Your task to perform on an android device: I want to view shoes under ratings category.
Image 0: 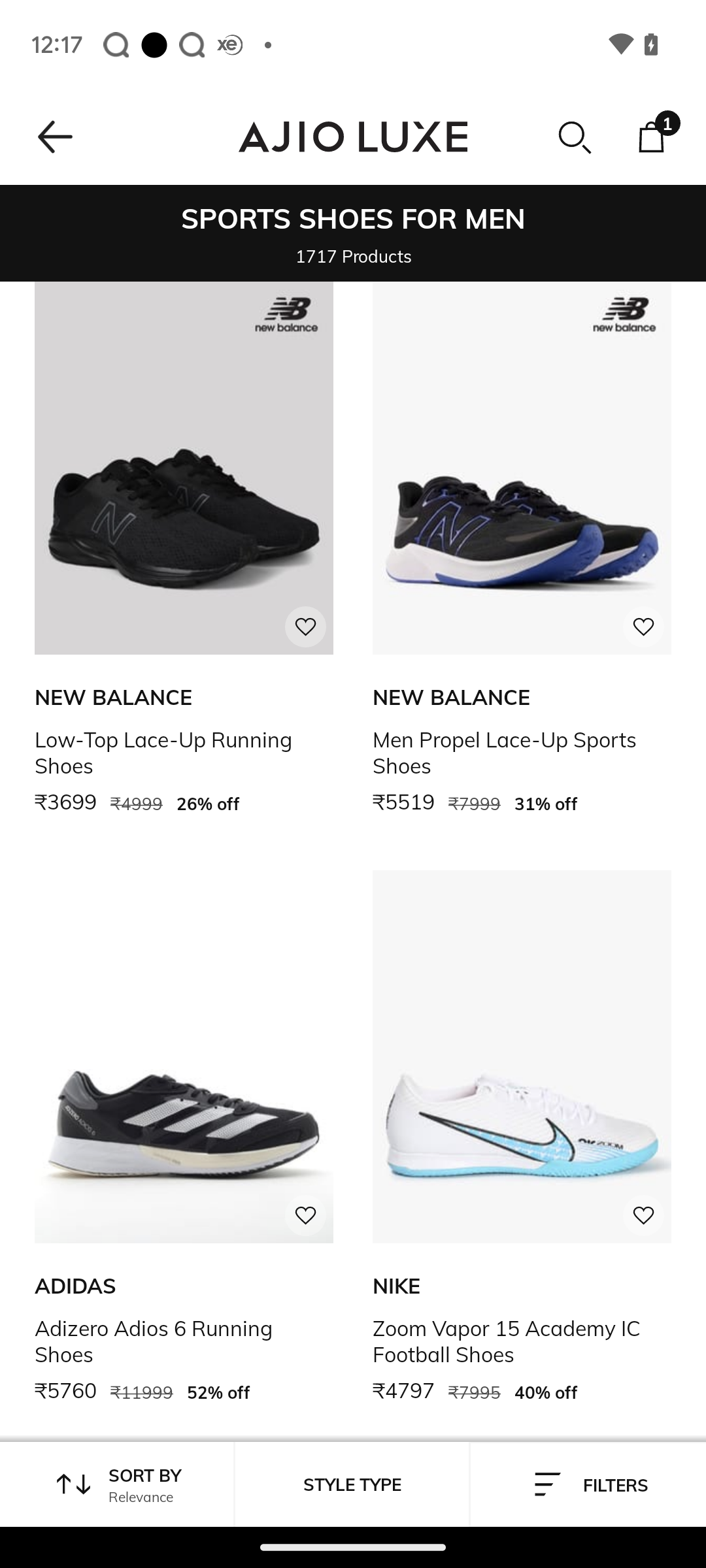
Click on the sort by icon at the top left of the screen
Step 0: click (144, 1475)
Image 1: 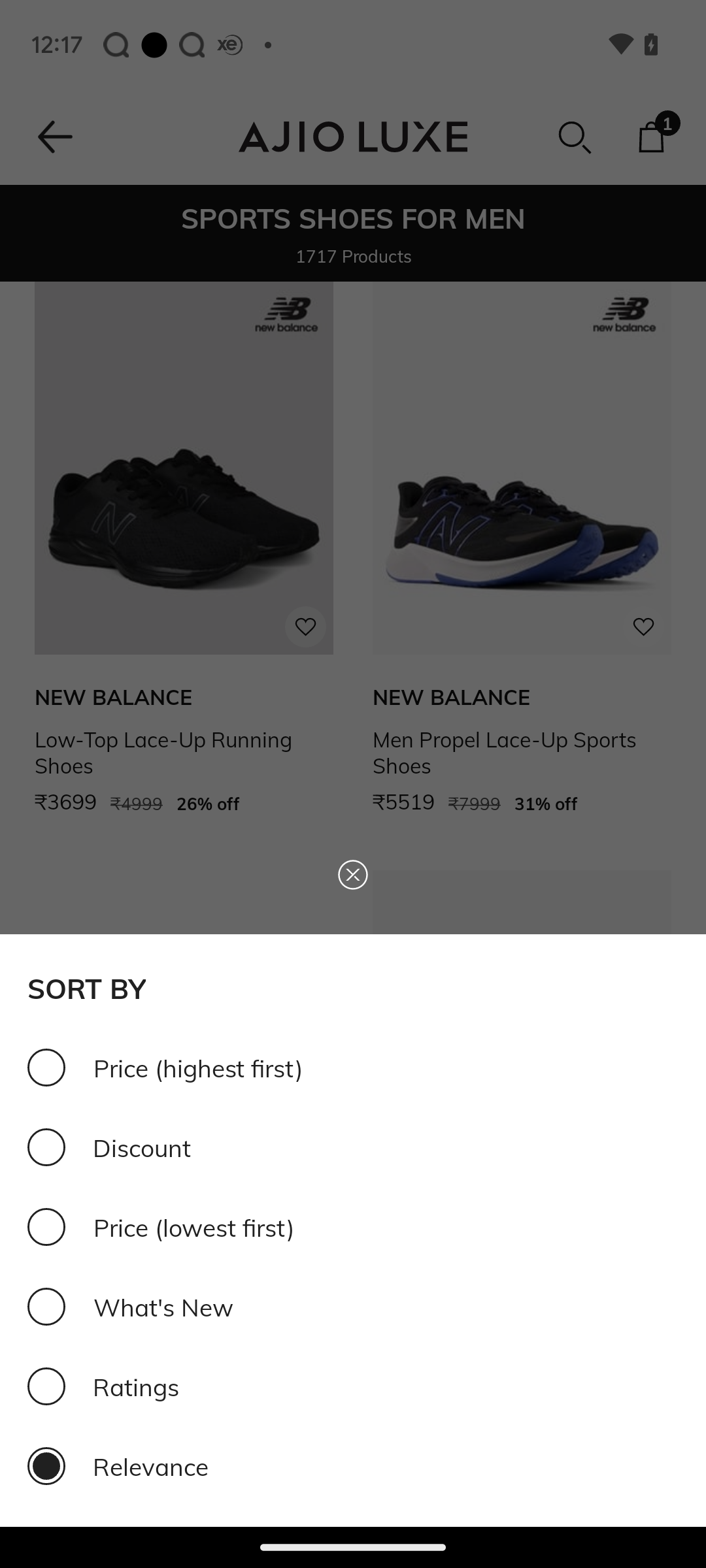
Click on the ratings option
Step 1: click (37, 1397)
Image 2: 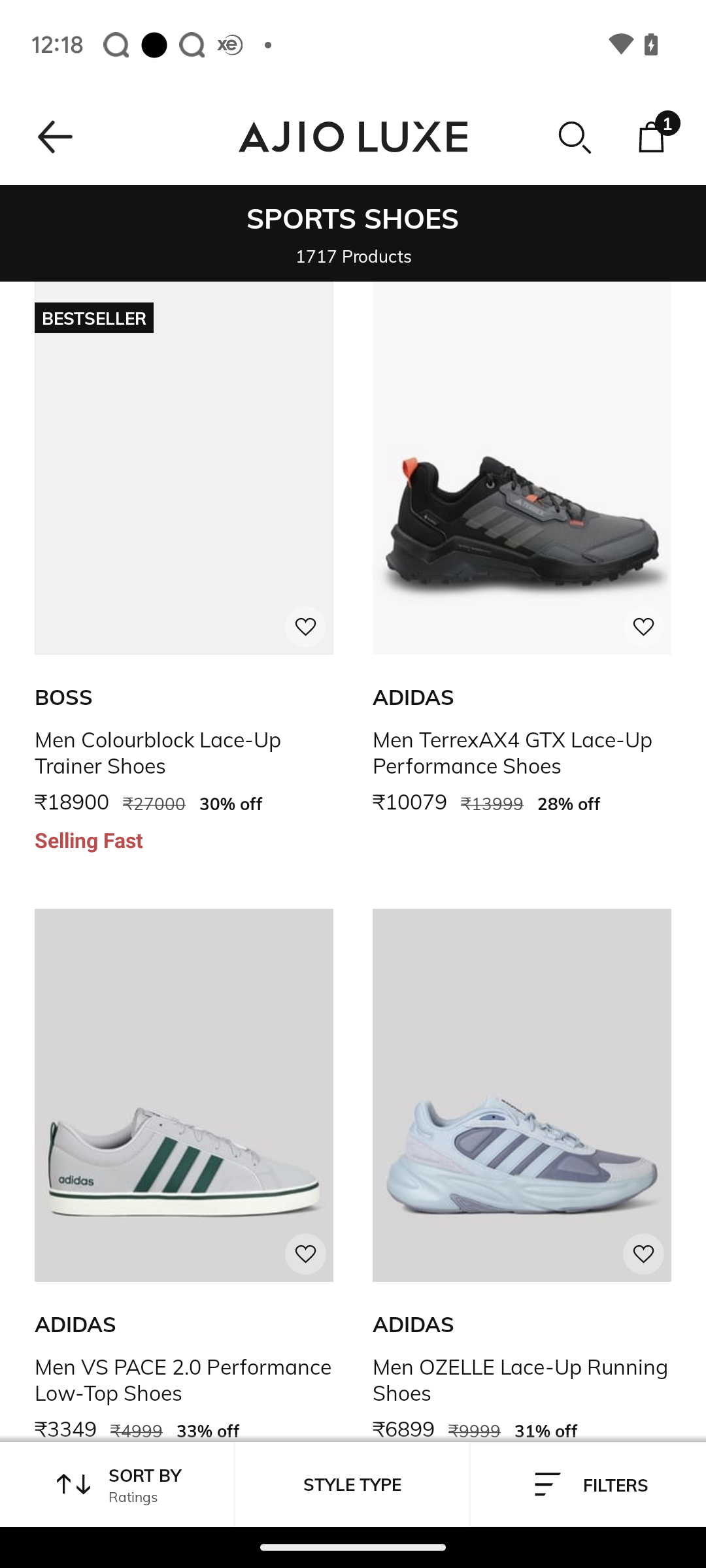
Click on the ratings option
Step 2: wait